Your task to perform on an android device: Save the first slide of the certified management accountant presentation on OfficeSuite.
Image 0: 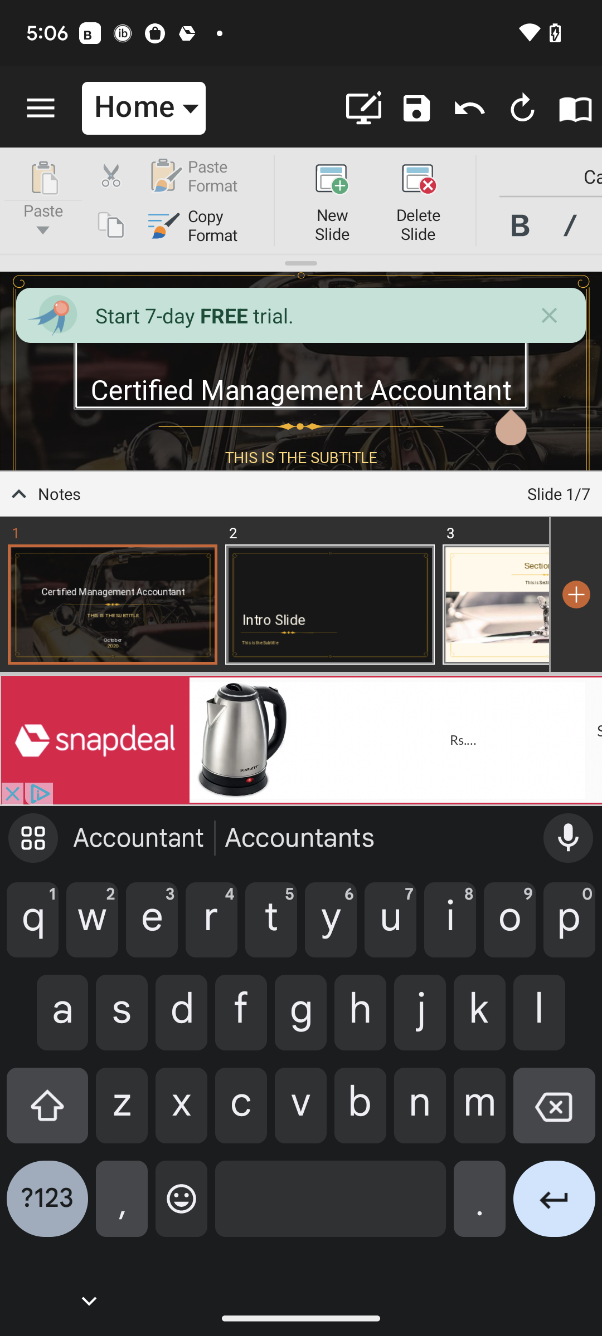
Click on the save icon at the top right of the screen.
Step 0: click (412, 108)